Your task to perform on an android device: Compose a new email to my colleague Cerebra with the subject Holiday and title Go With Us Mumbai sent to him via gmail id dbwscratch.test.id4@gmail.com
Image 0: 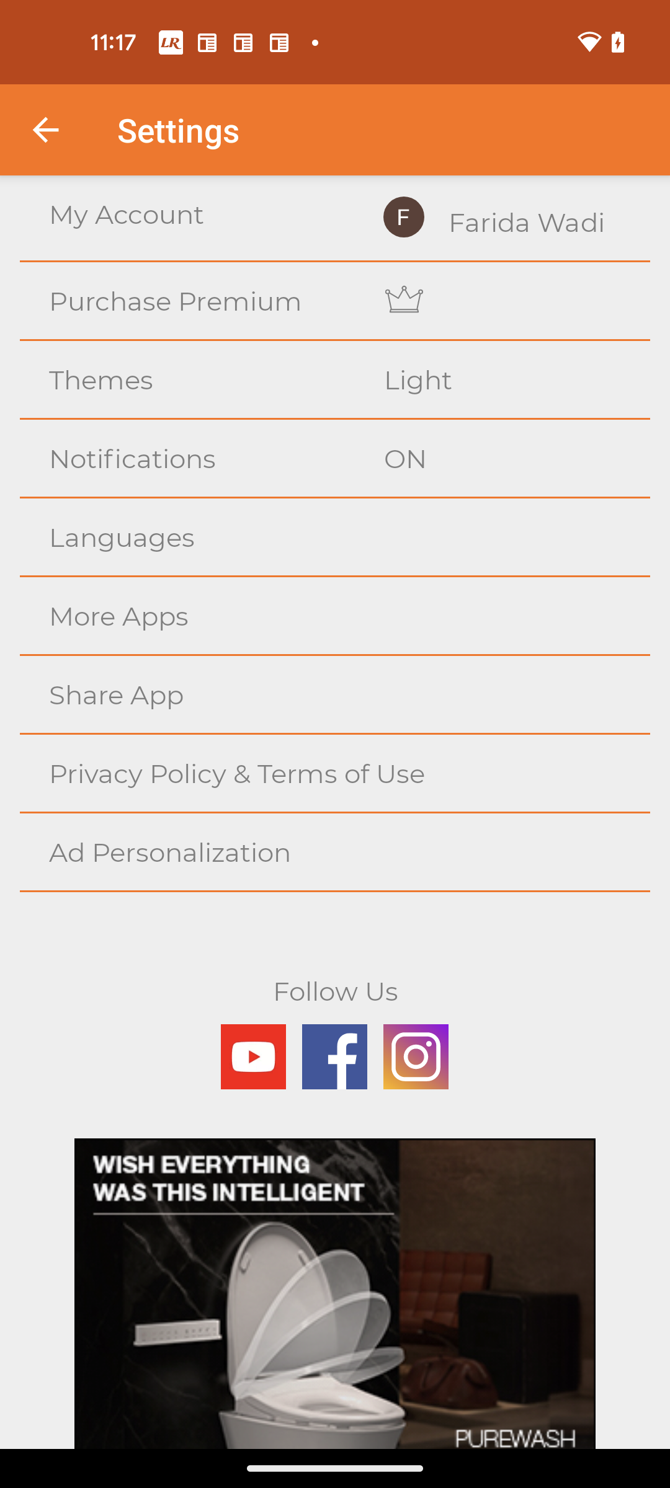
Open the Gmail app
Step 0: open app "Gmail"
Image 1: 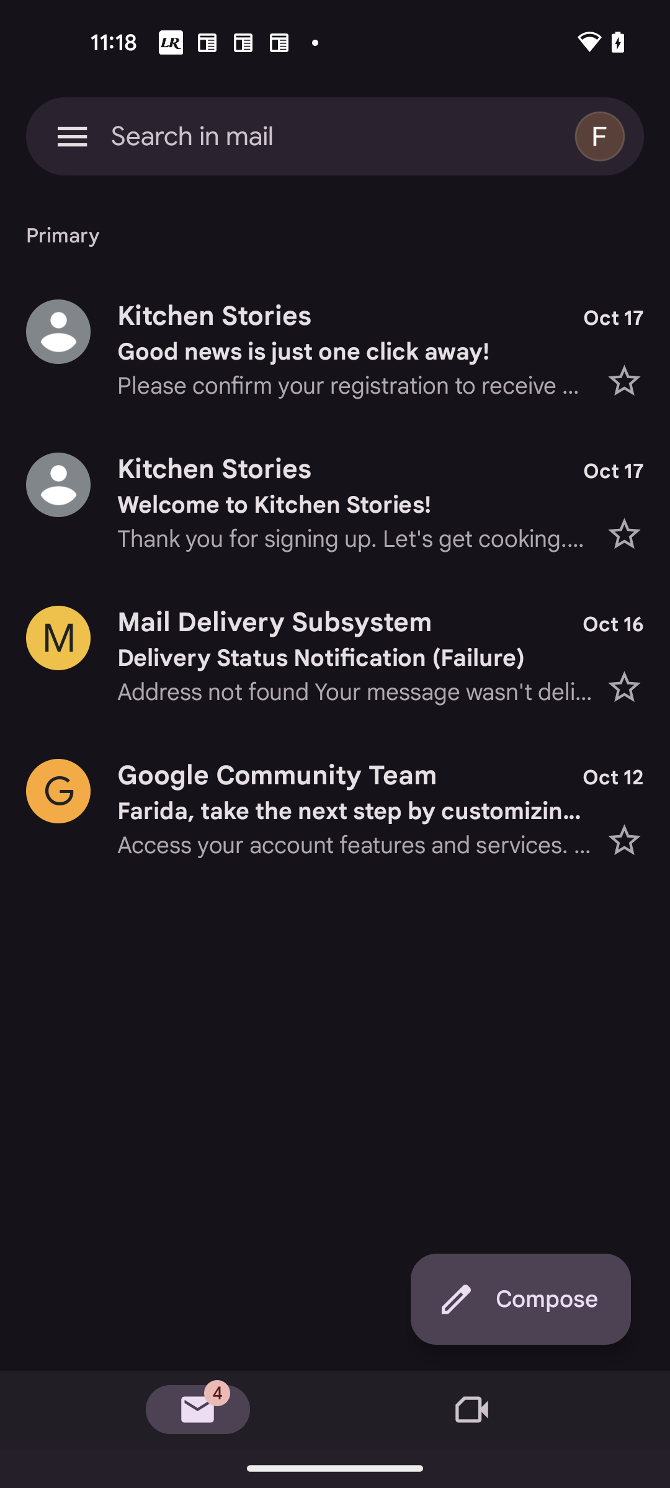
Click on the Compose button
Step 1: click (520, 1299)
Image 2: 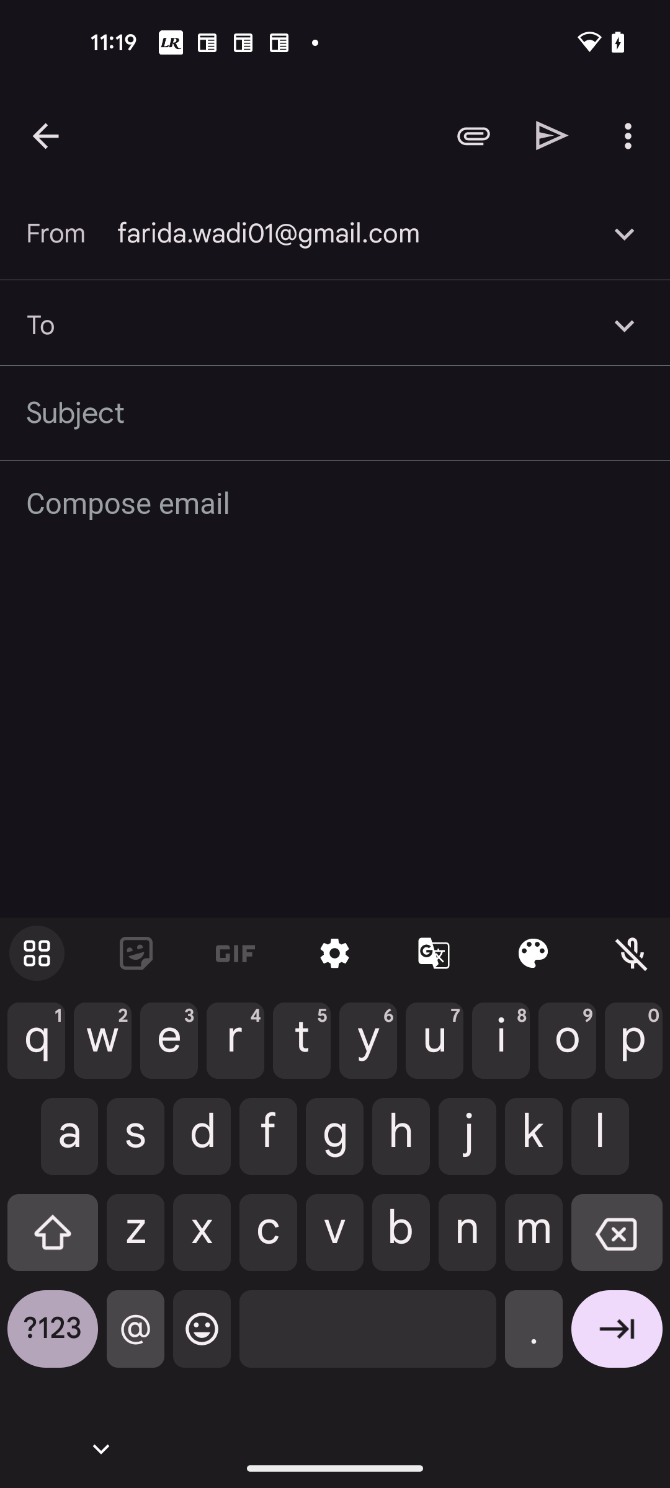
Type dbwscratch.test.id4@gmail.com
Step 2: type "dbwscratch.test.id4@gmail.com"
Image 3: 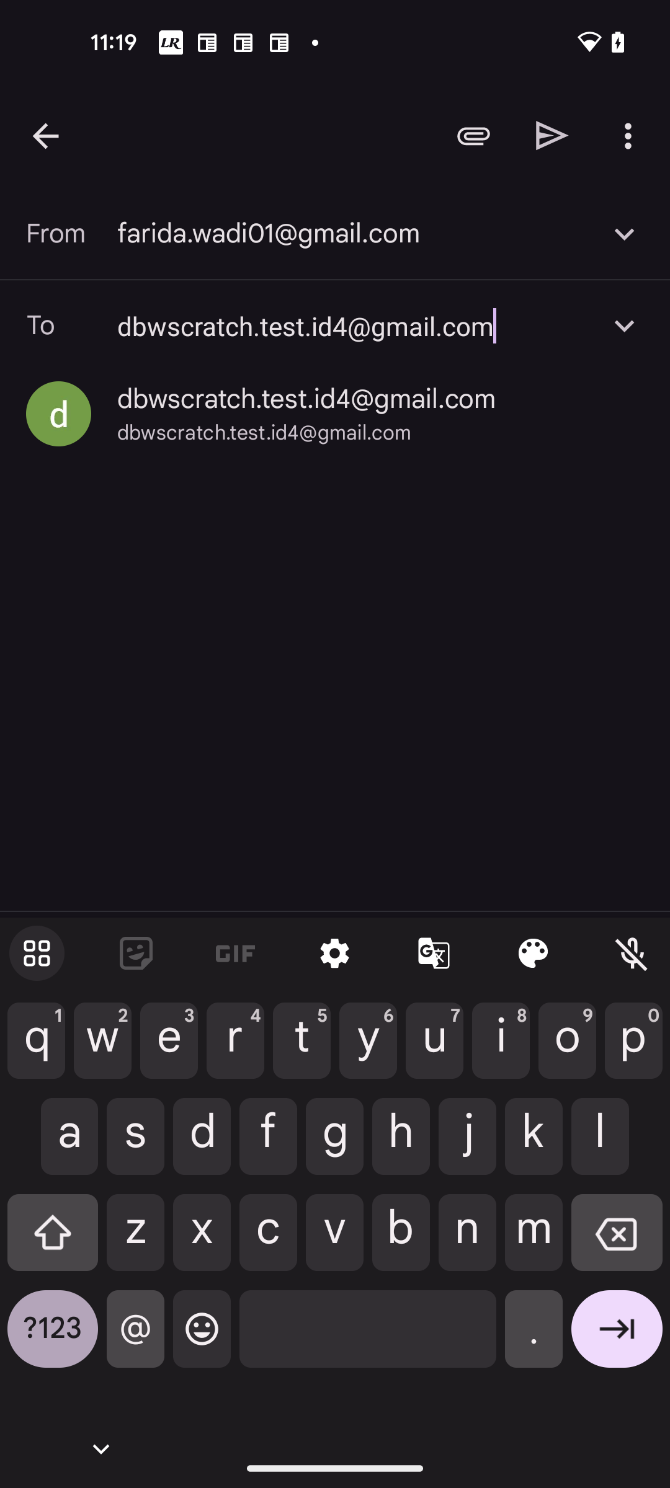
Select dbwscratch.test.id4@gmail.com
Step 3: click (306, 399)
Image 4: 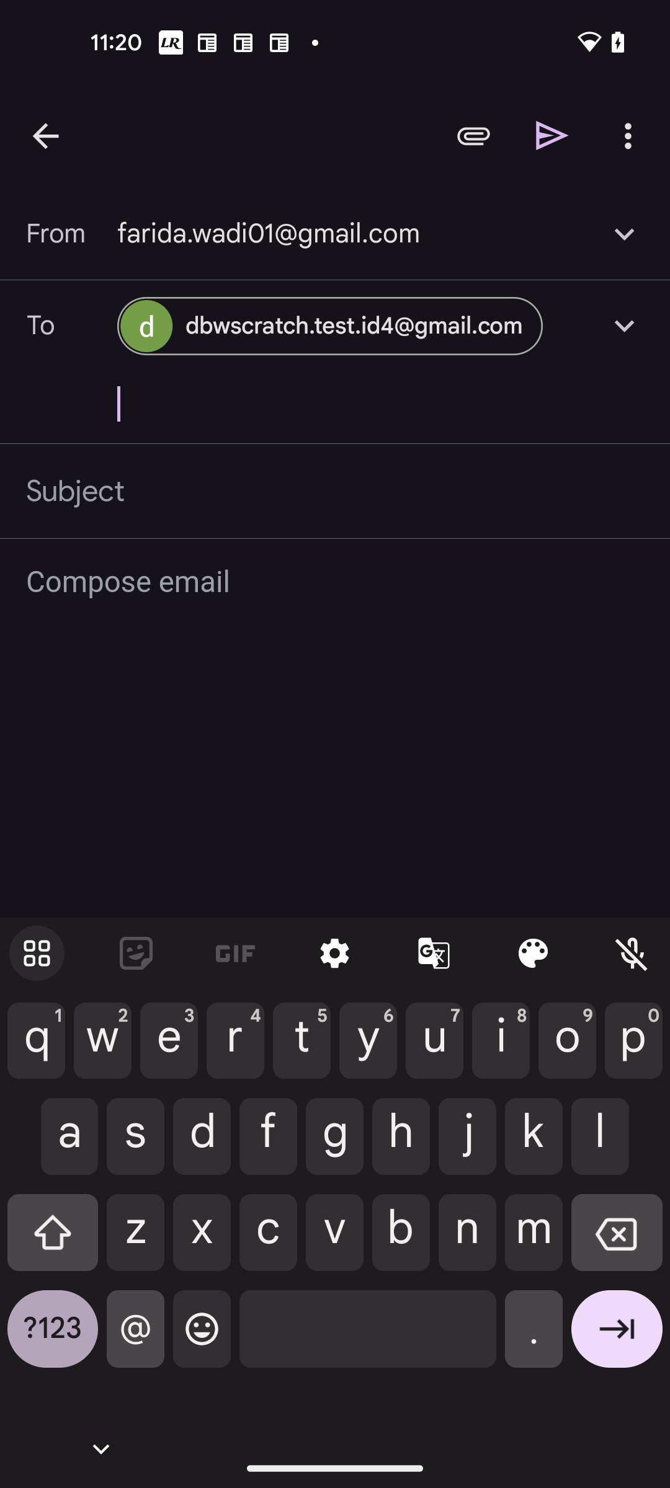
Click on the Subject
Step 4: click (335, 491)
Image 5: 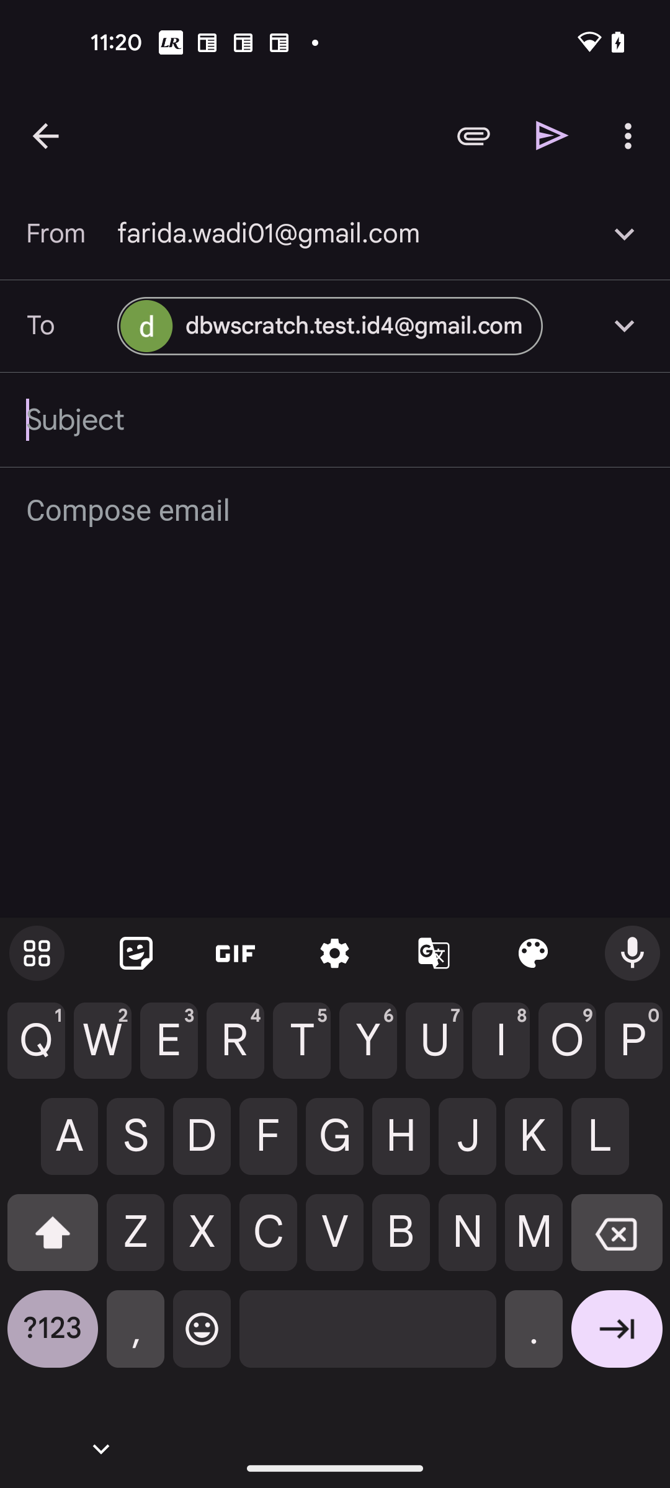
Type Holiday
Step 5: type "Holiday"
Image 6: 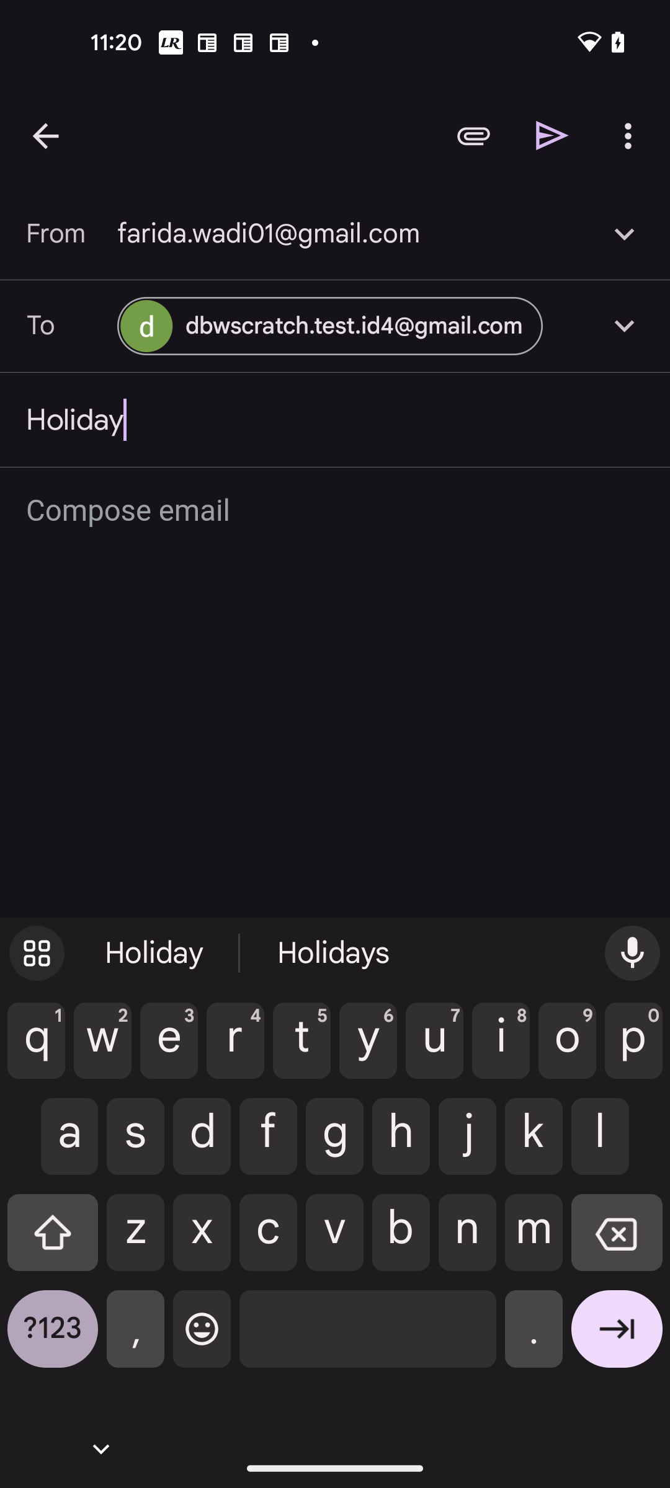
Click on the Compose email
Step 6: click (336, 511)
Image 7: 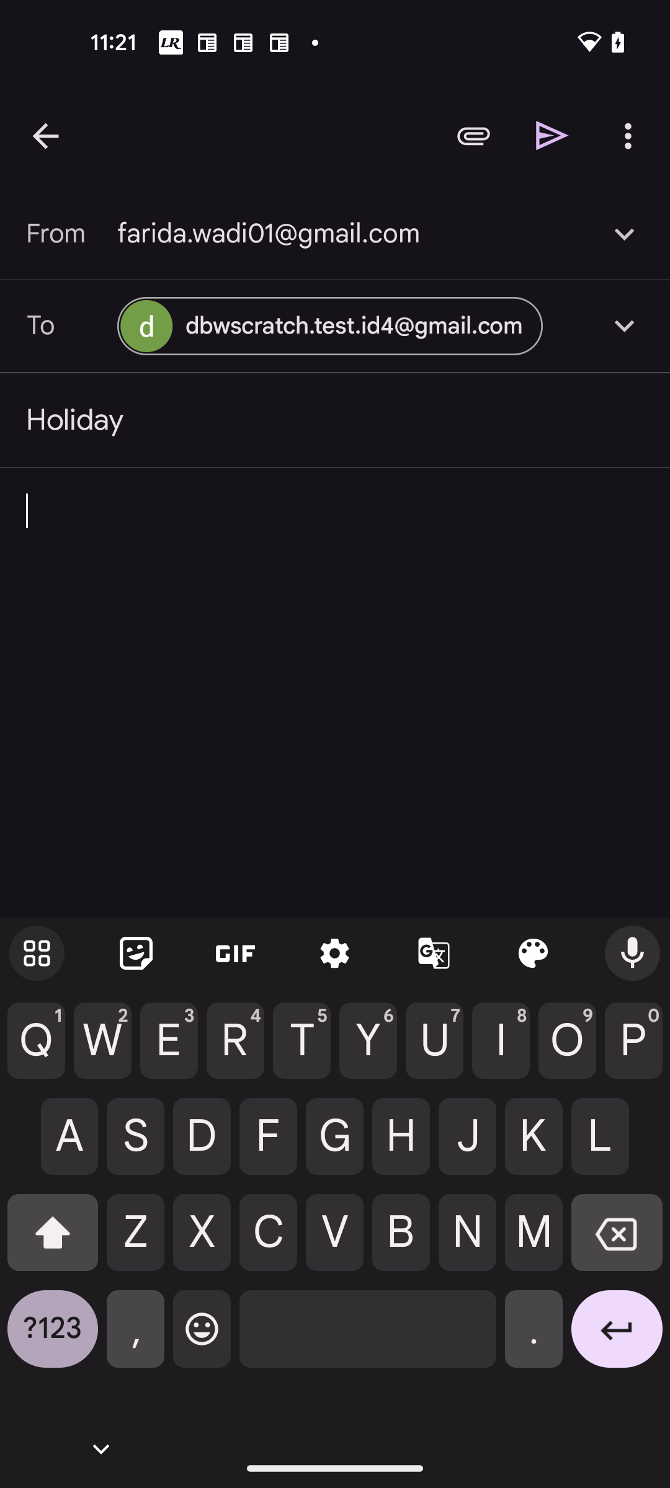
Type Go With Us Mumbai
Step 7: type "Go With Us Mumbai"
Image 8: 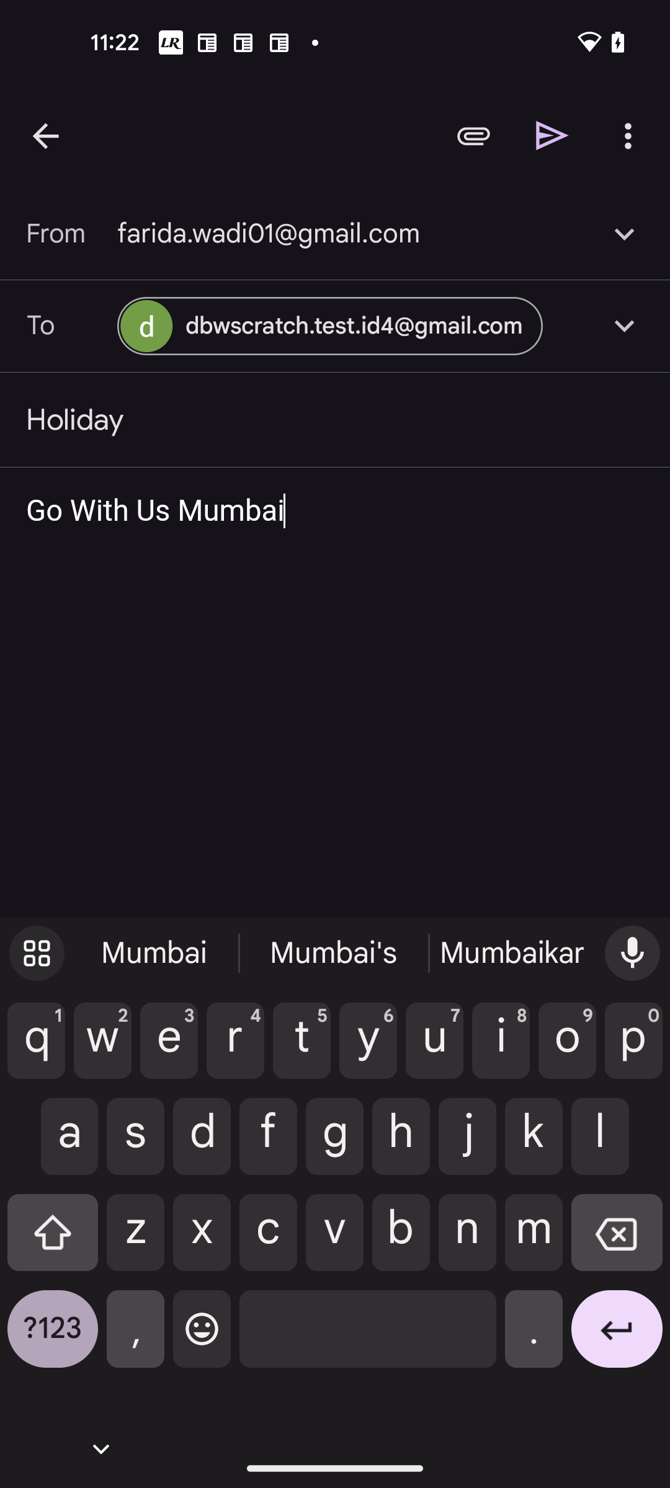
Click on the send icon 
Step 8: click (552, 135)